Your task to perform on an android device: Compare the prices of Akari ScrewDriver kit looks in the Industrybuying app .
Image 1: 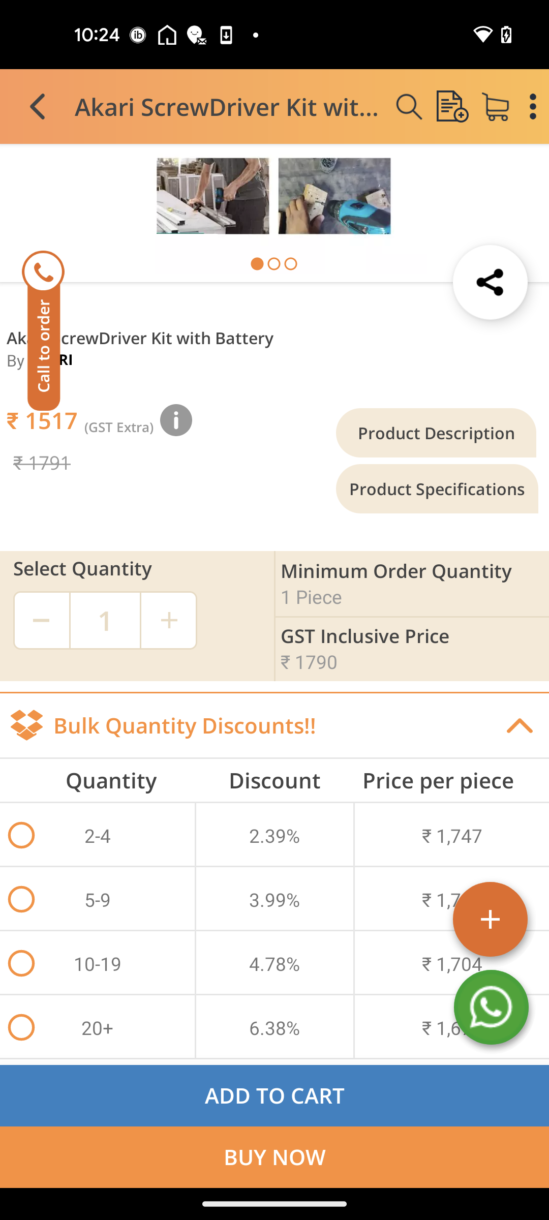
Swipe up for the similar products
Step 1: scroll down
Image 2: 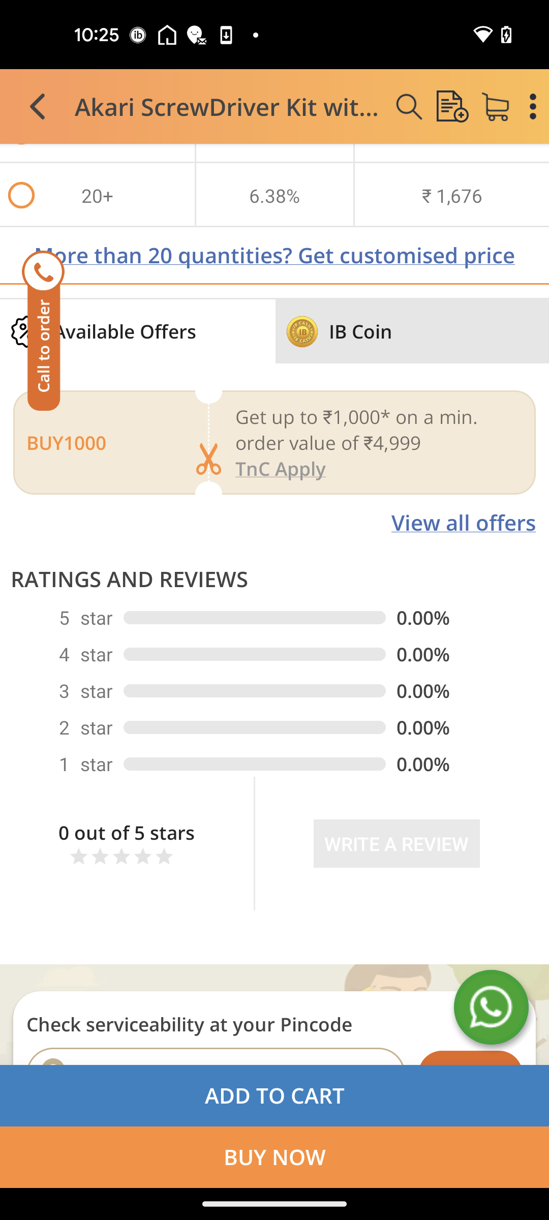
Swipe up for the similar products
Step 2: scroll down
Image 3: 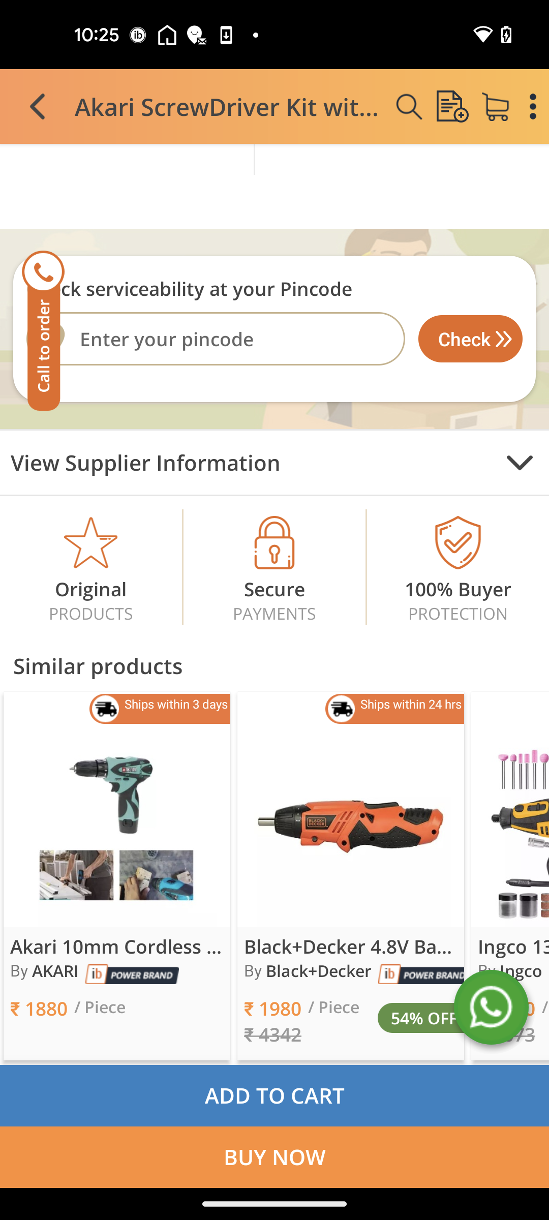
Swipe up for the similar products
Step 3: scroll down
Image 4: 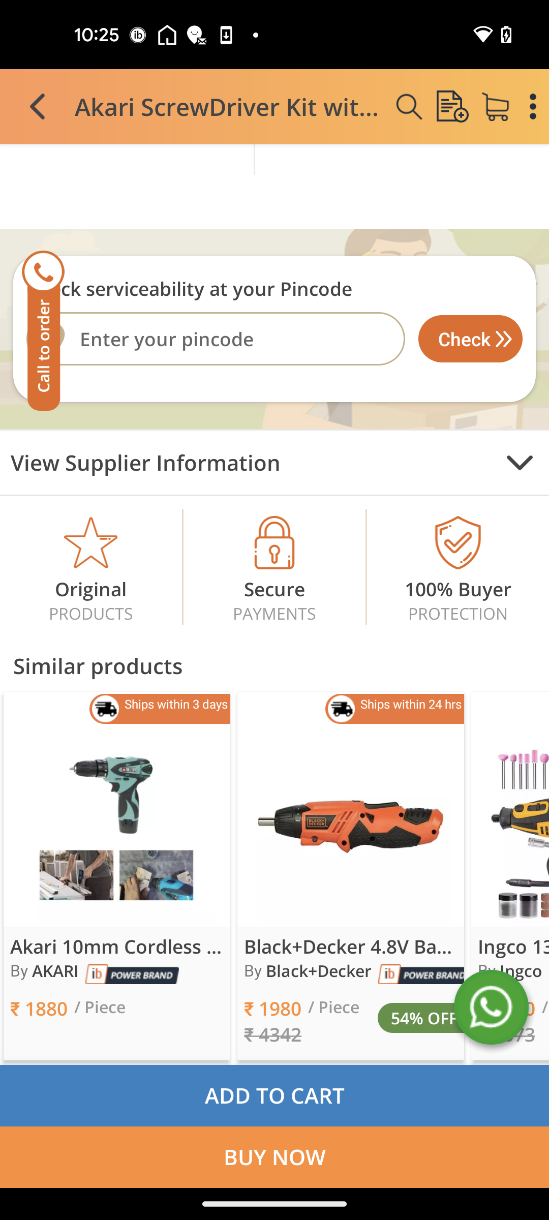
Swipe left the similar products for the comparison
Step 4: scroll right